Your task to perform on an android device: I needed formal pants for my office, so browse for "black formal pants for women" on the Flipkart app.
Image 0: 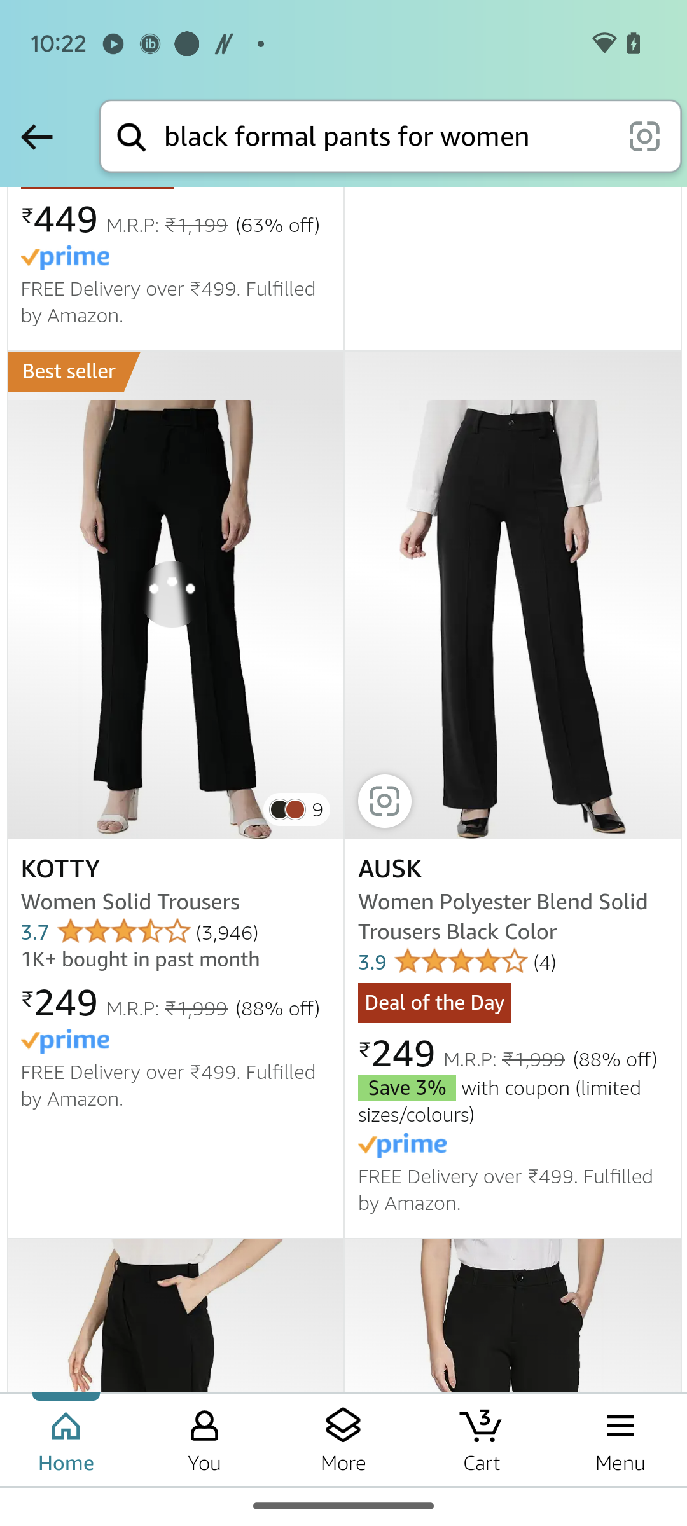
Open the Flipkart app.
Step 0: open app "Flipkart"
Image 1: 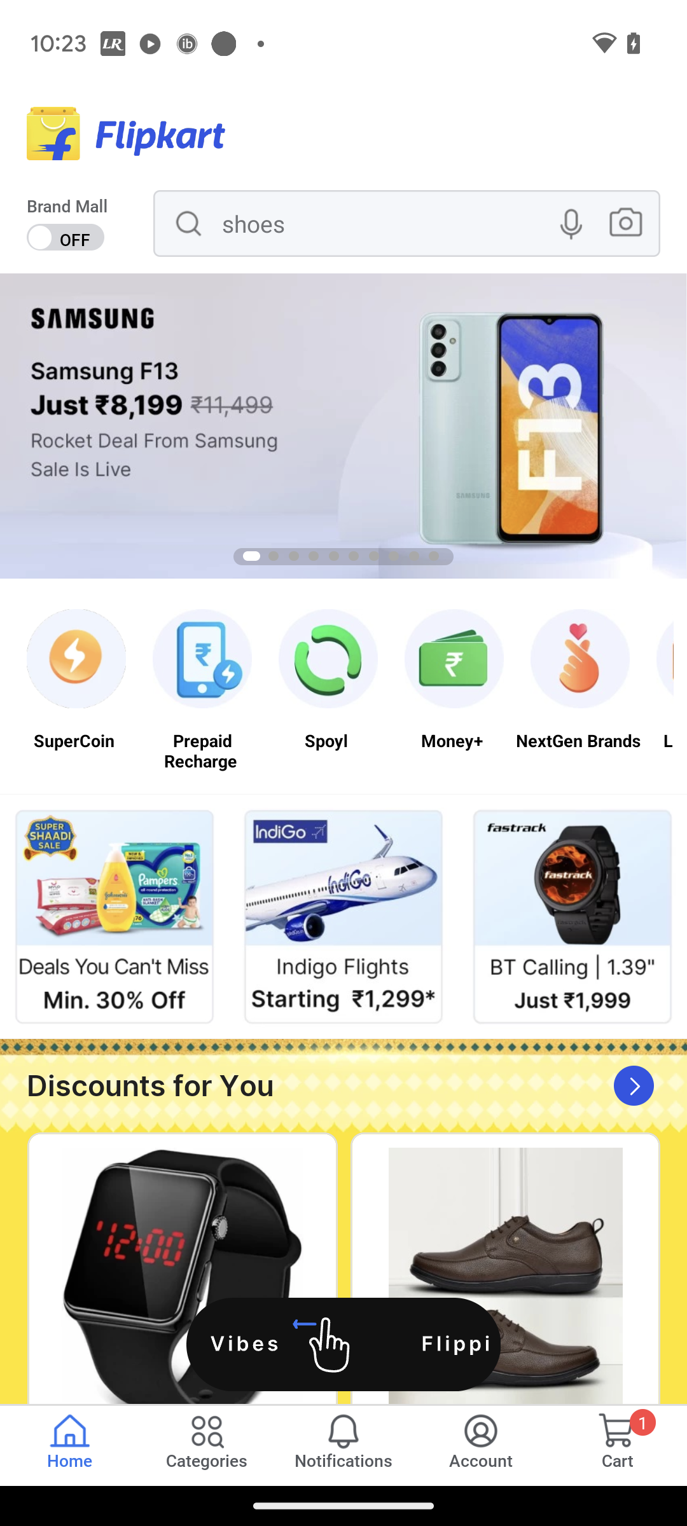
Click on the search box.
Step 1: click (386, 223)
Image 2: 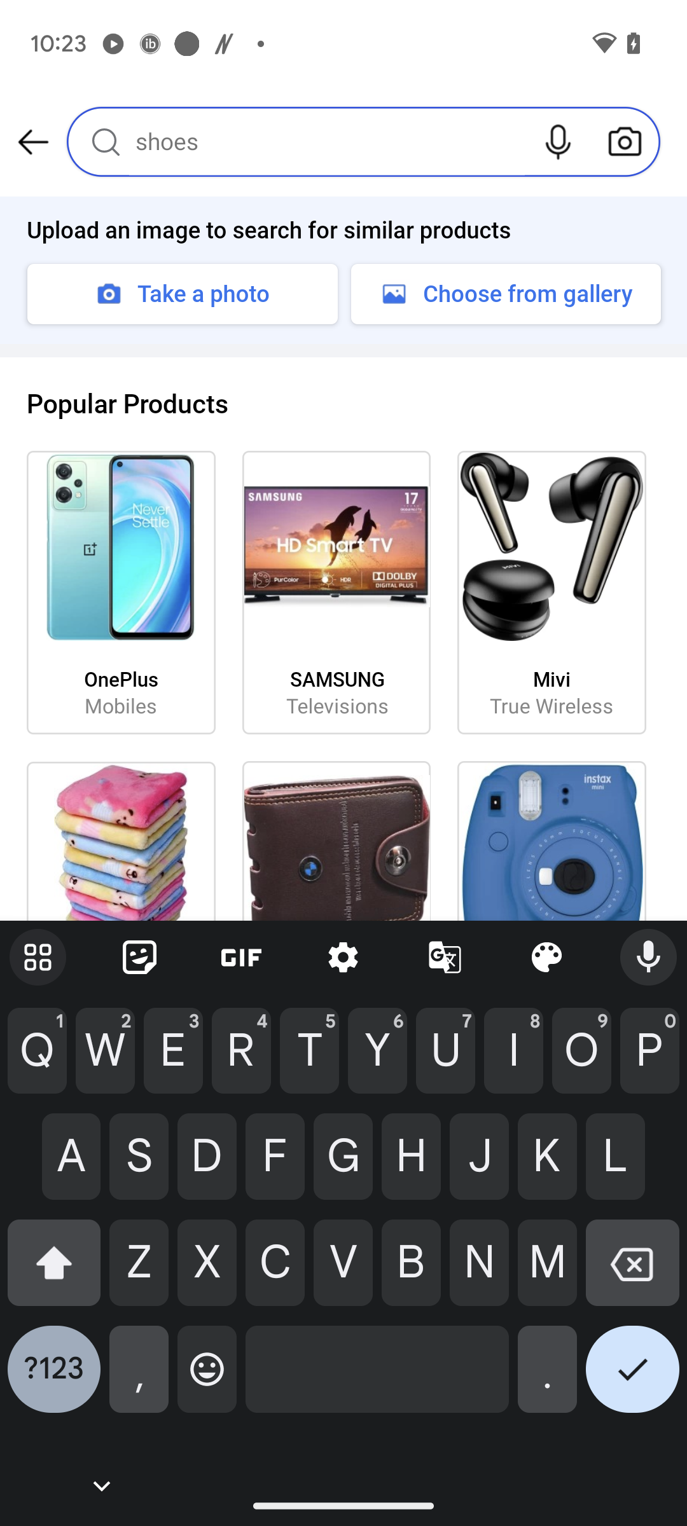
Type "black formal pants for women" in the search box.
Step 2: type "black formal pants for women"
Image 3: 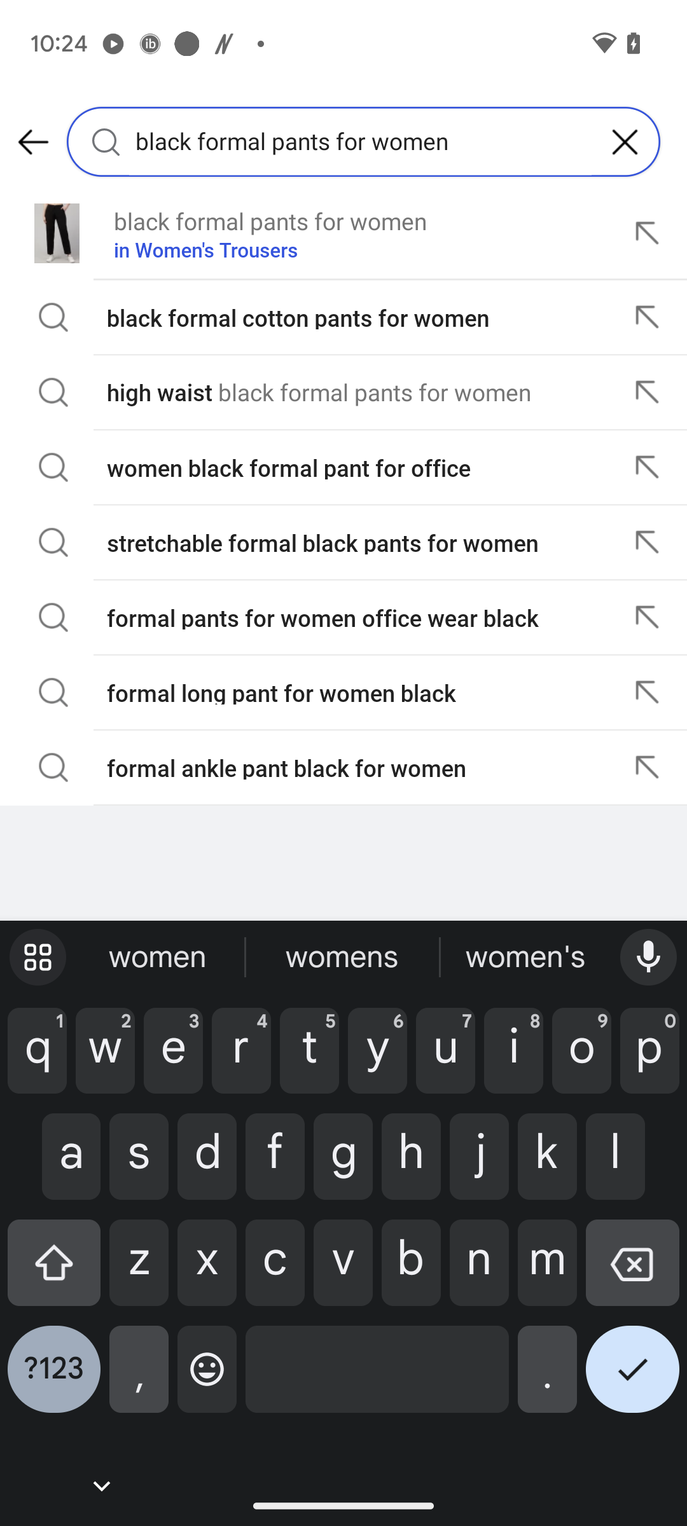
Click on the  right tick icon at the bottom right corner of the keyboard
Step 3: click (632, 1379)